Your task to perform on an android device: Apply the Flash transition effects to the  slide on the PowerPoint app.
Image 0: 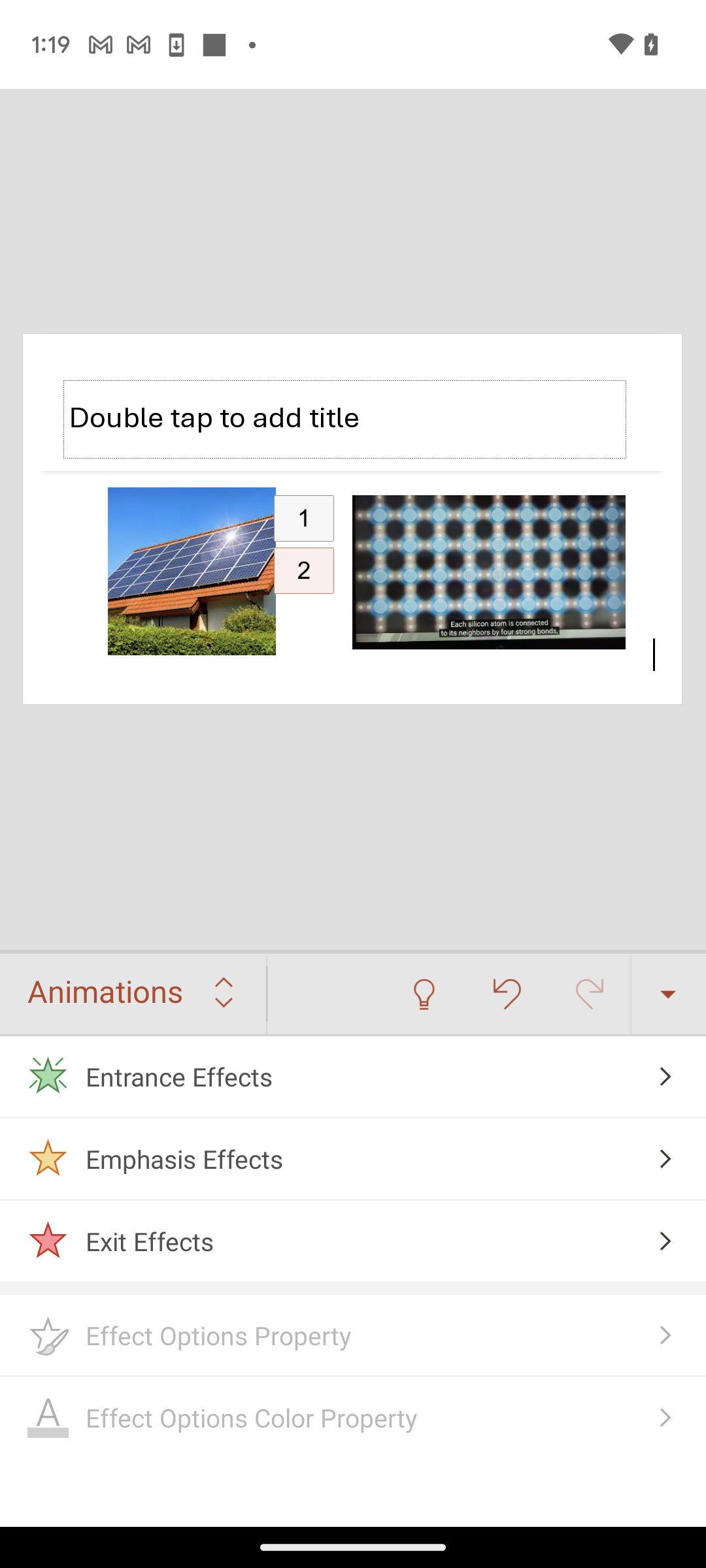
Click on the Animation drop down menu.
Step 0: click (133, 994)
Image 1: 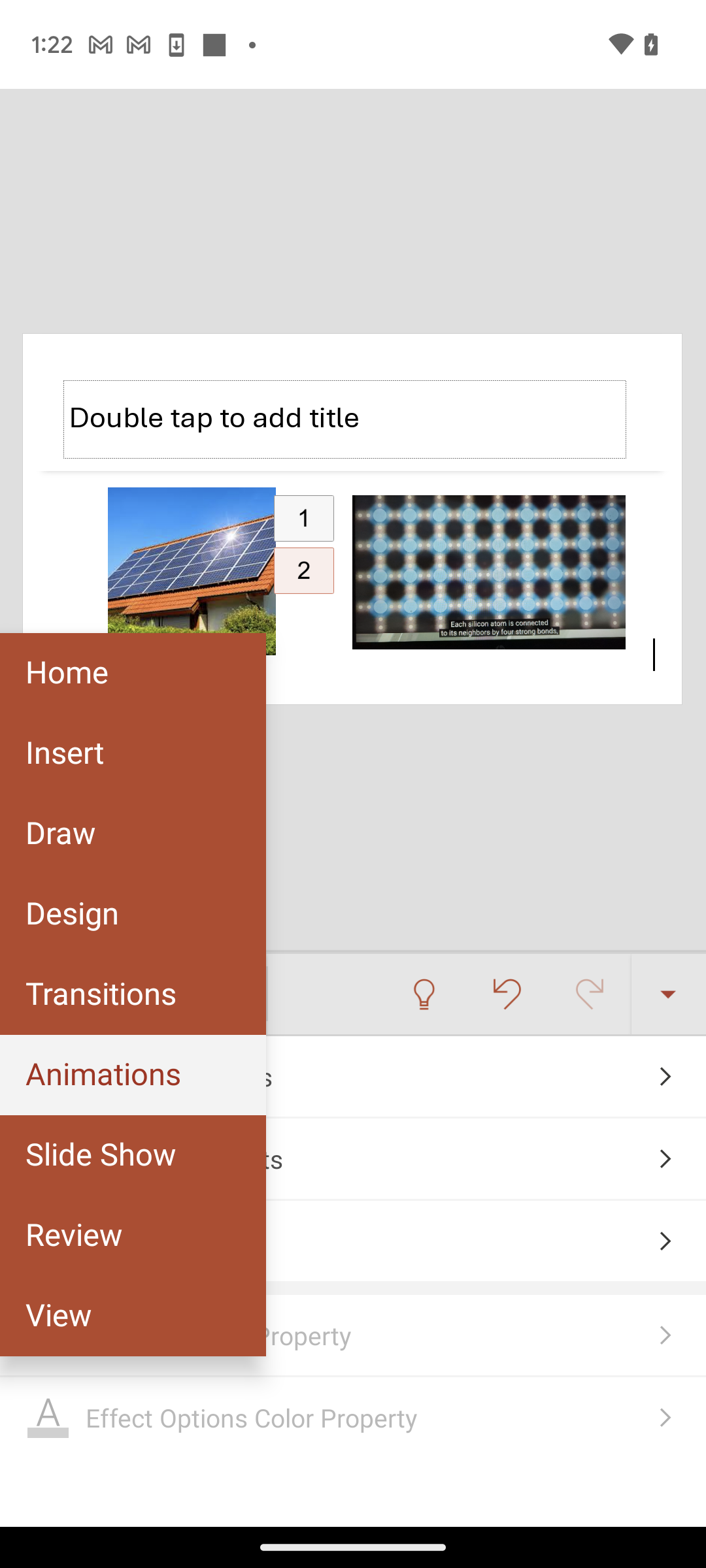
Click on Transitions tab.
Step 1: click (133, 994)
Image 2: 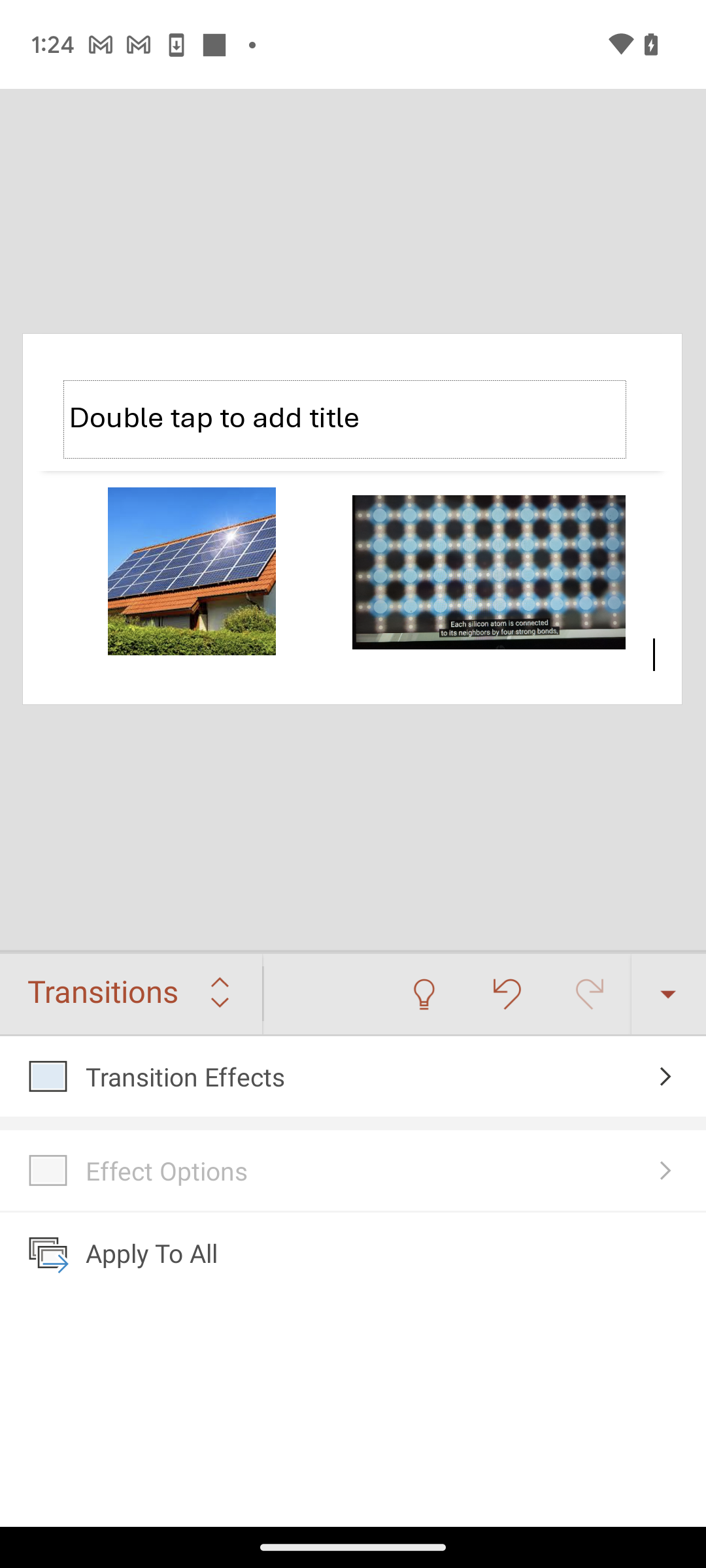
Click on Transition Effects.
Step 2: click (353, 1076)
Image 3: 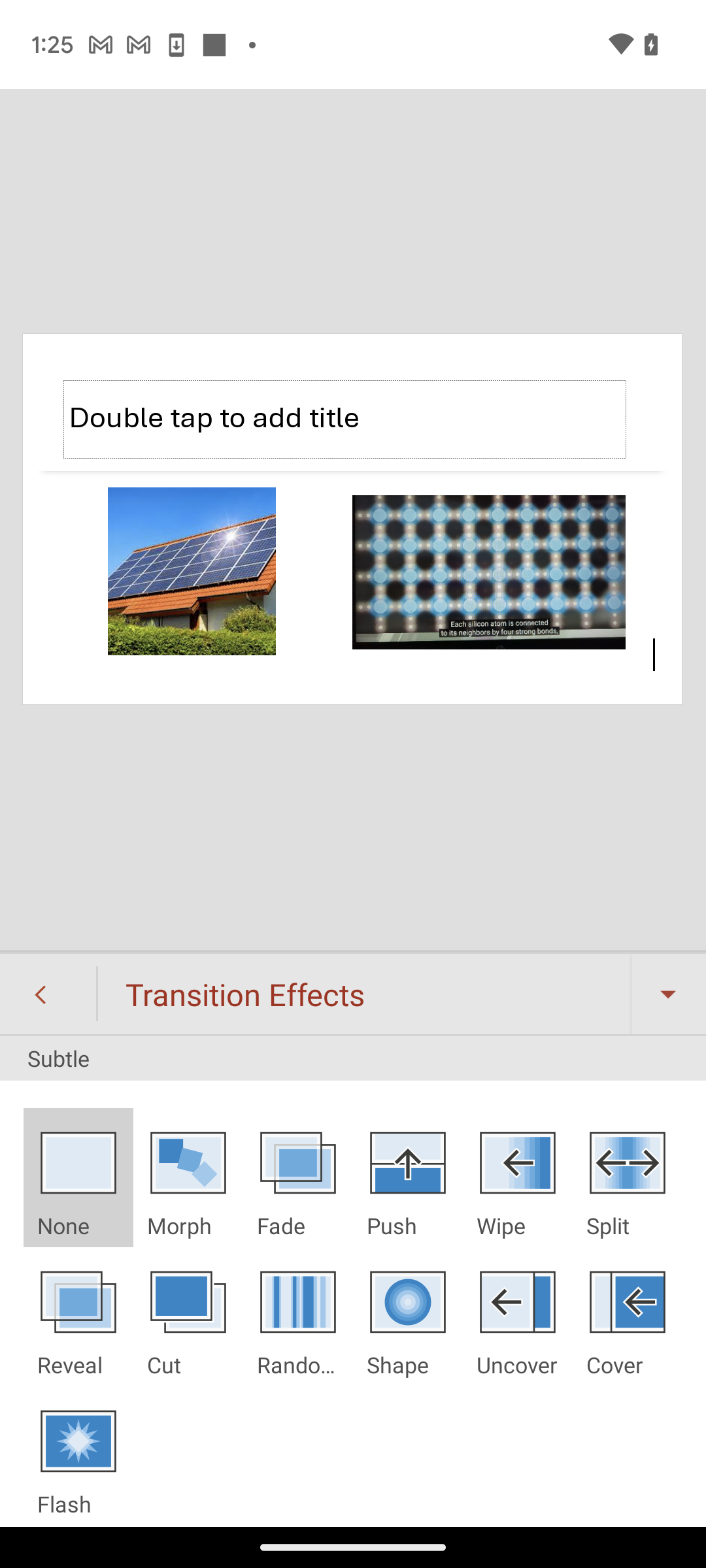
Click on Flash effect.
Step 3: click (78, 1456)